Your task to perform on an android device: In the Meditopia app, In order to improve my meditation, I would like to listen to the Thunder and Rain sounds.
Image 0: 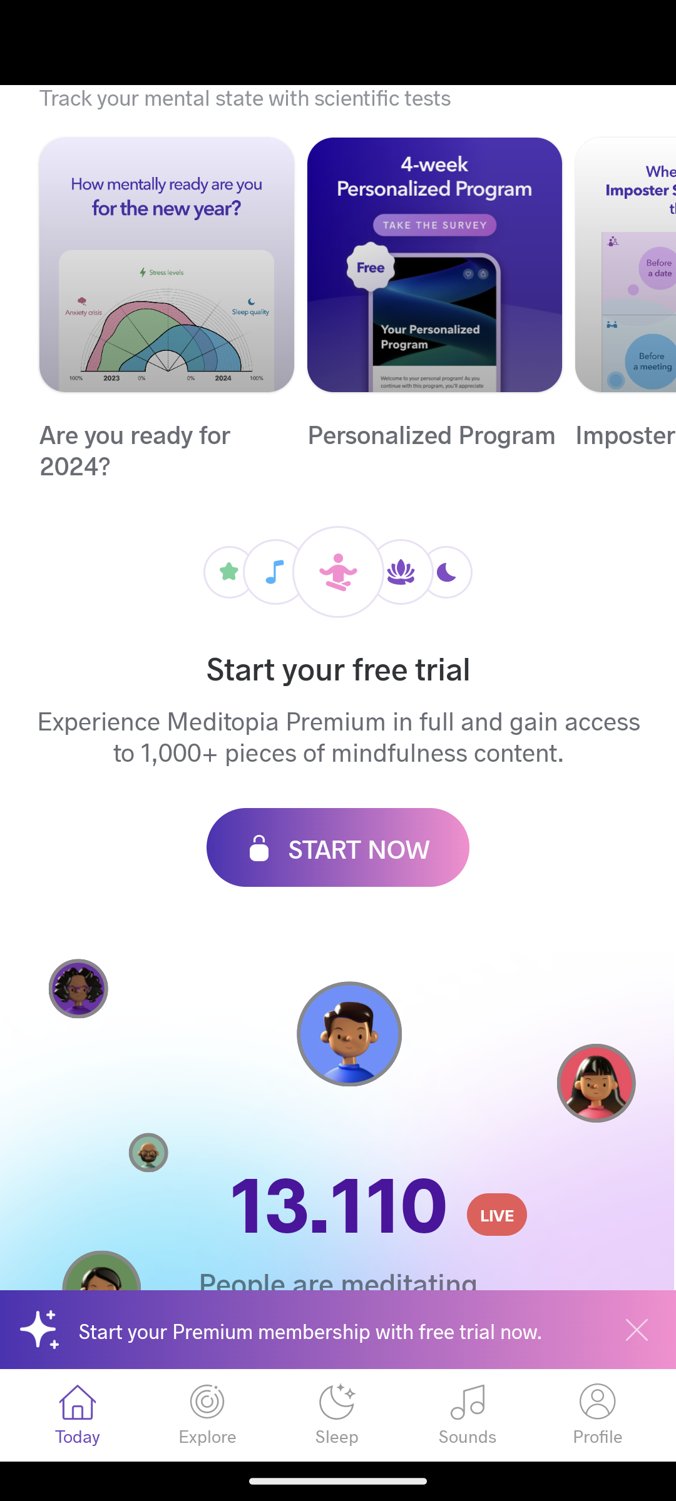
Click on the Sounds tab
Step 0: click (467, 1415)
Image 1: 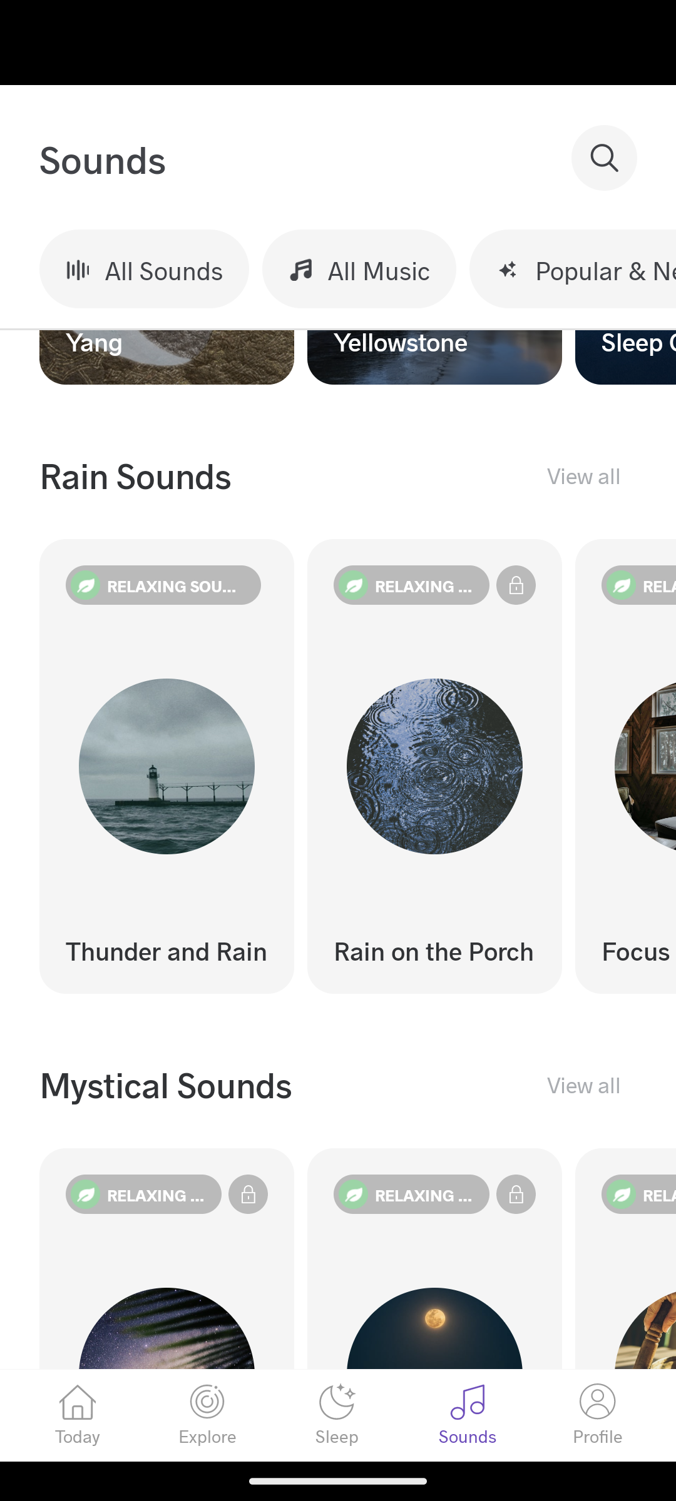
Click on the Thunder and Rain sounds meditation 
Step 1: click (166, 766)
Image 2: 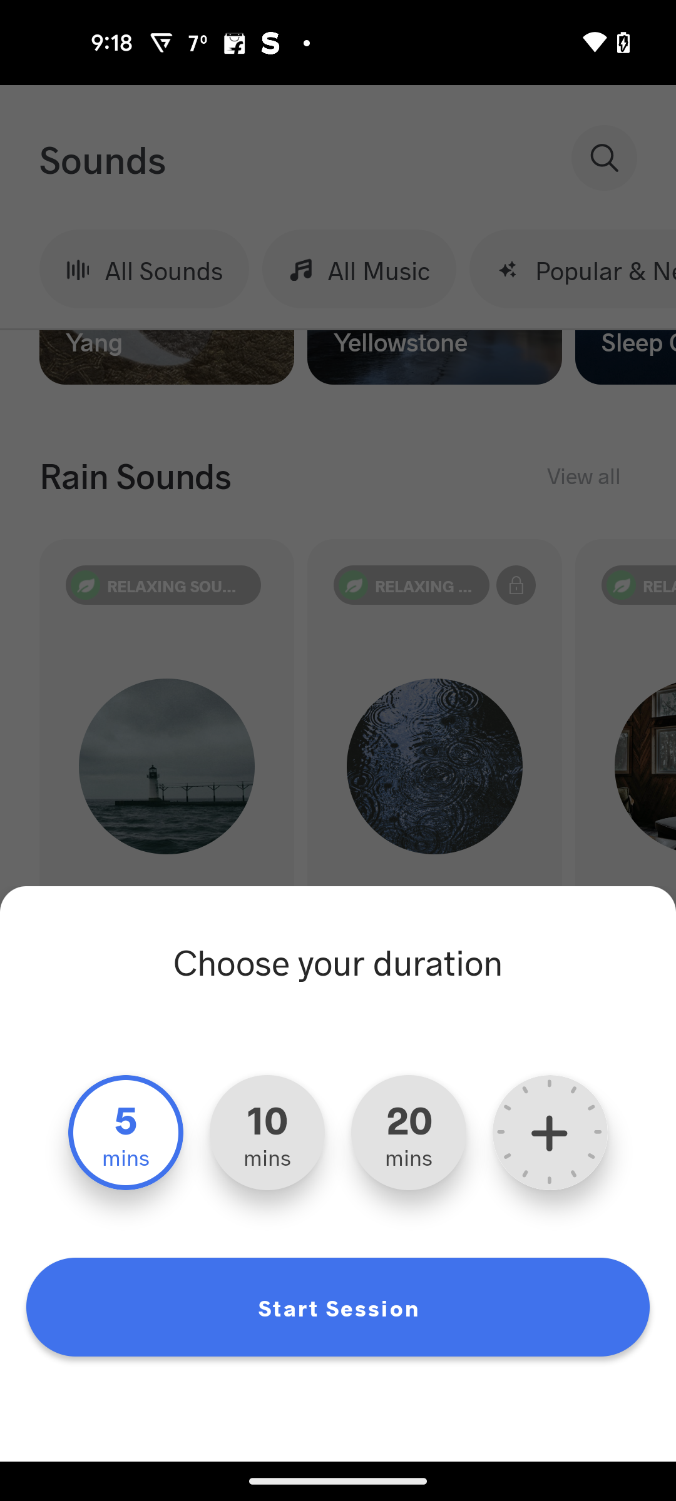
Click on the start session button
Step 2: click (338, 1307)
Image 3: 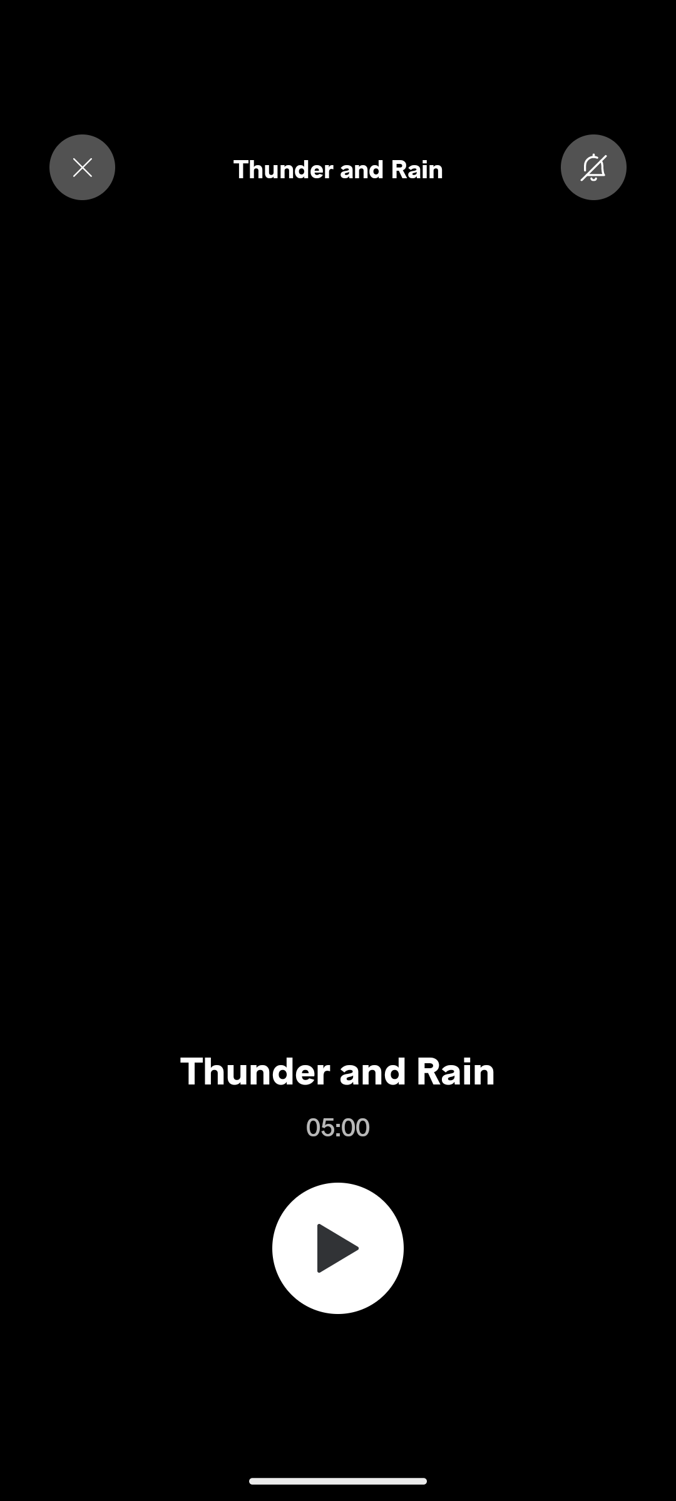
Click on the play button
Step 3: click (338, 1248)